Your task to perform on an android device: On the H&M app, show me the boots that have low heels.
Image 0: 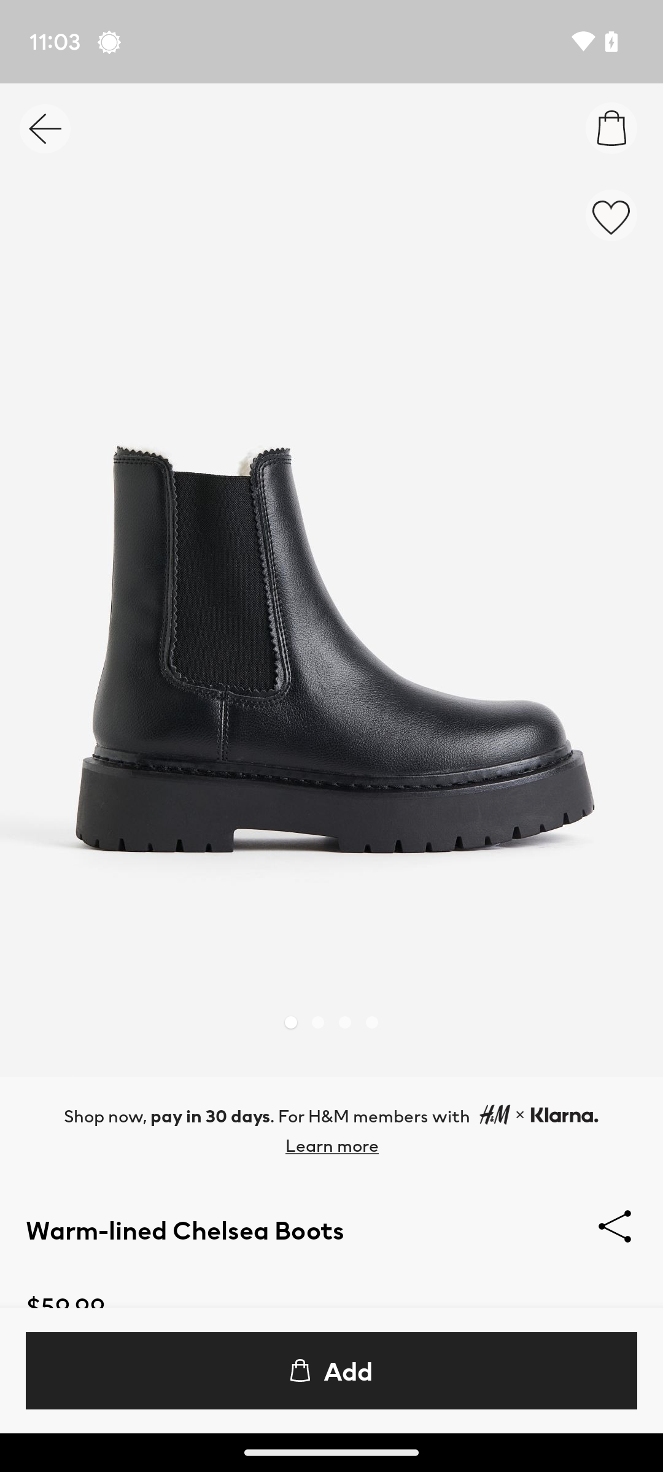
Go back to search results.
Step 0: press back button
Image 1: 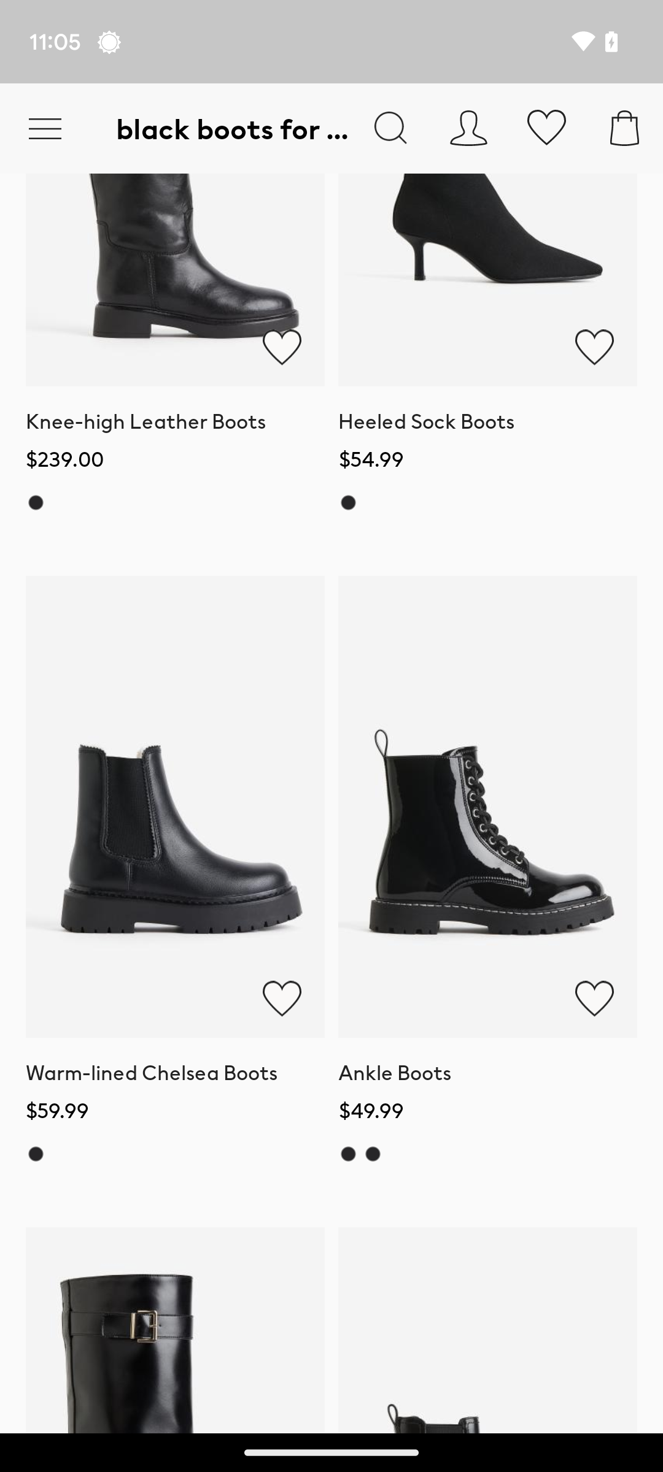
Scroll down on the screen.
Step 1: scroll up
Image 2: 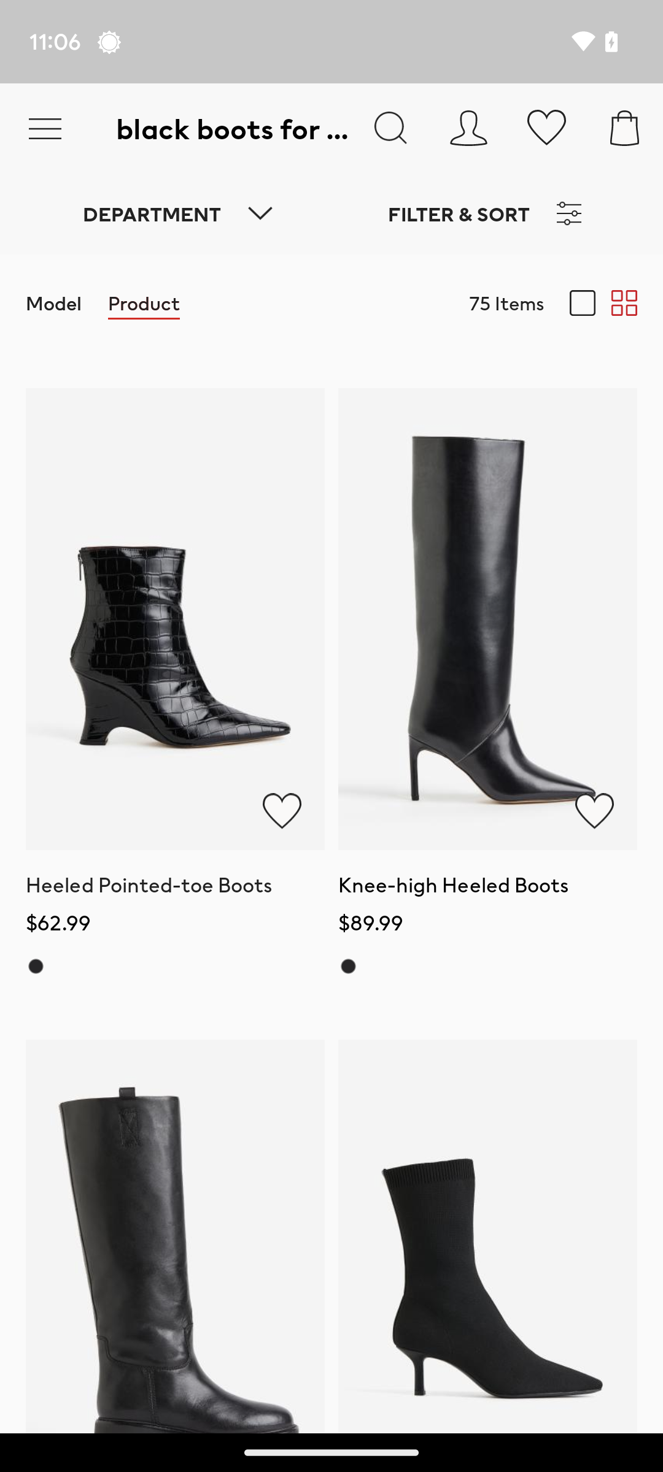
Click on the filter & sort below the search bar.
Step 2: click (459, 213)
Image 4: 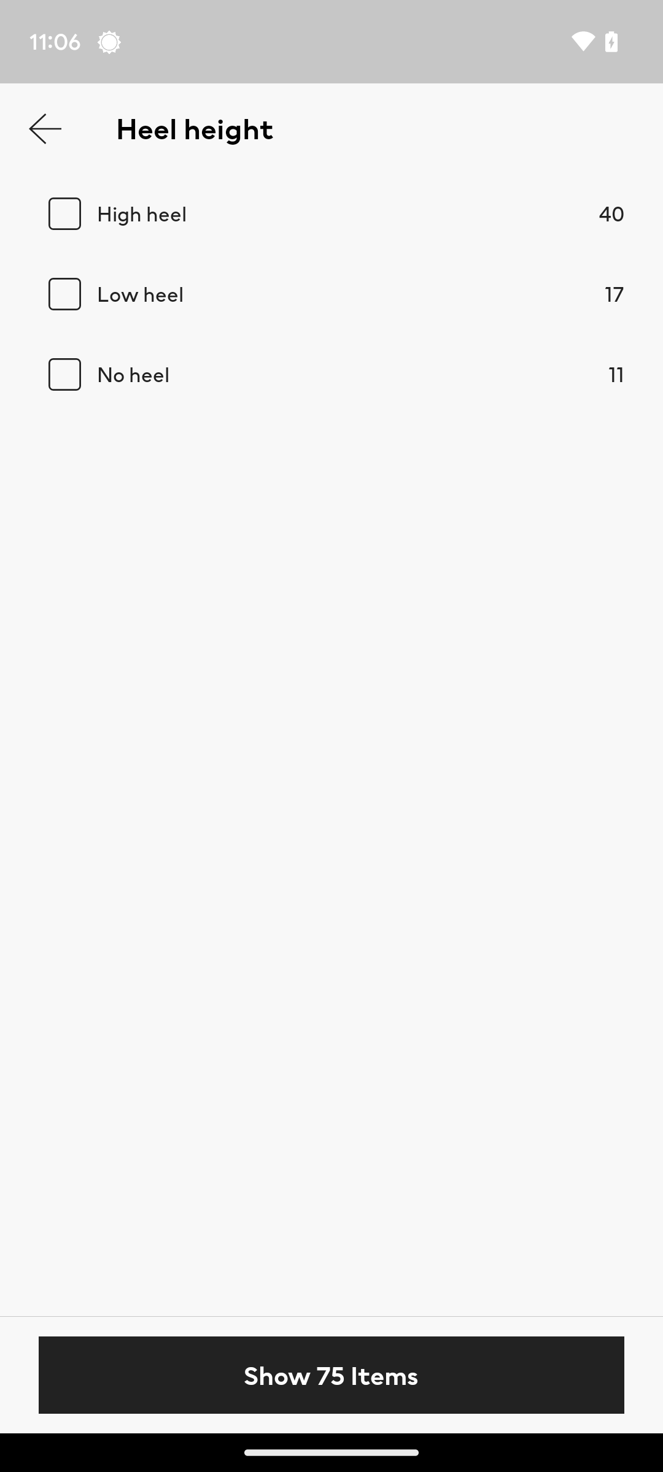
Select the low heel.
Step 4: click (326, 294)
Image 5: 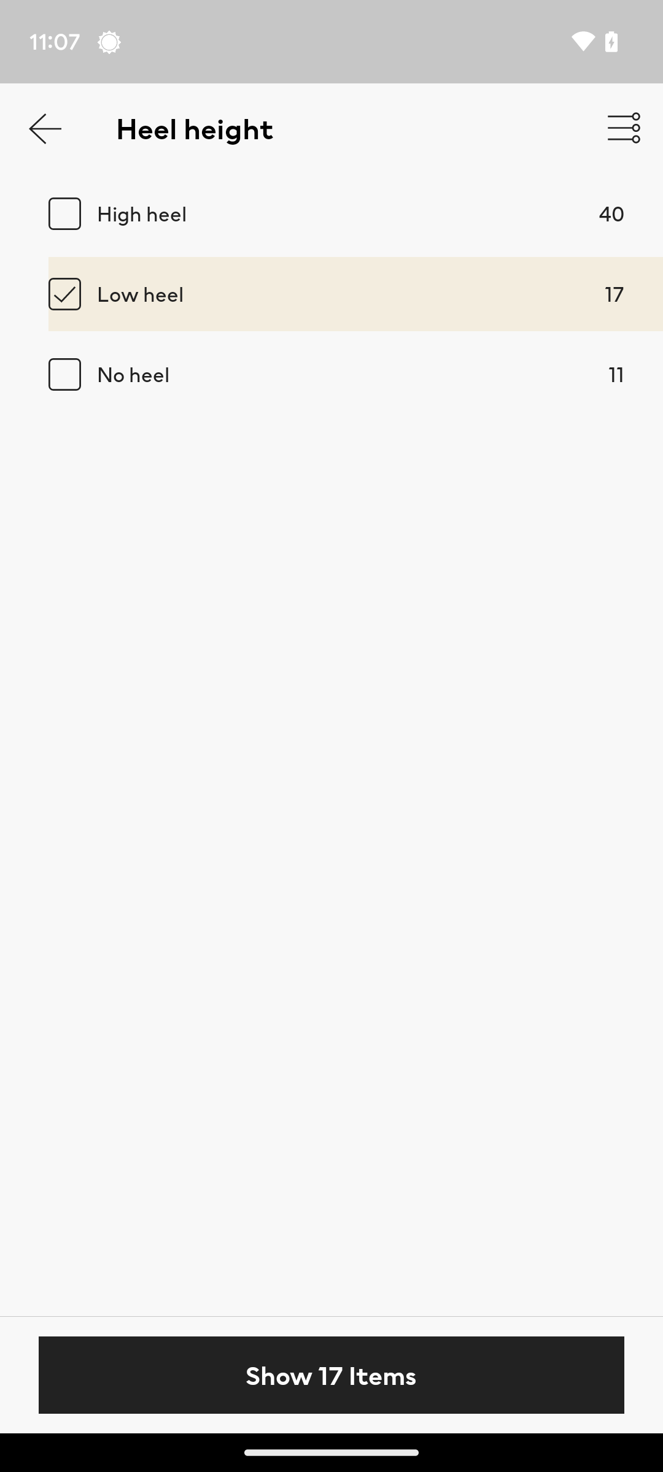
Click on Show 17 Items at the bottom of the screen.
Step 5: click (331, 1375)